Your task to perform on an android device: I want to read the reviews of Puma brand sports shoes and what other customers say about the Shoe
Image 0: 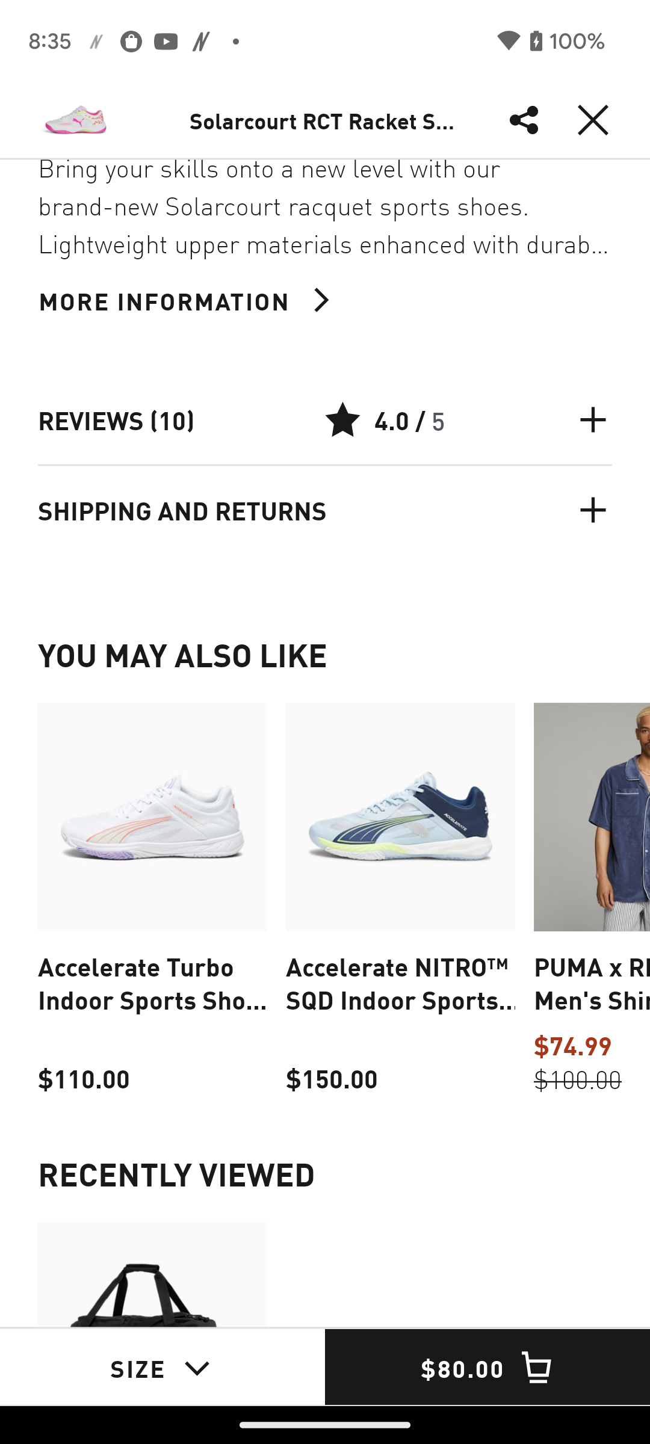
Click on the reviews option 
Step 0: click (574, 413)
Image 1: 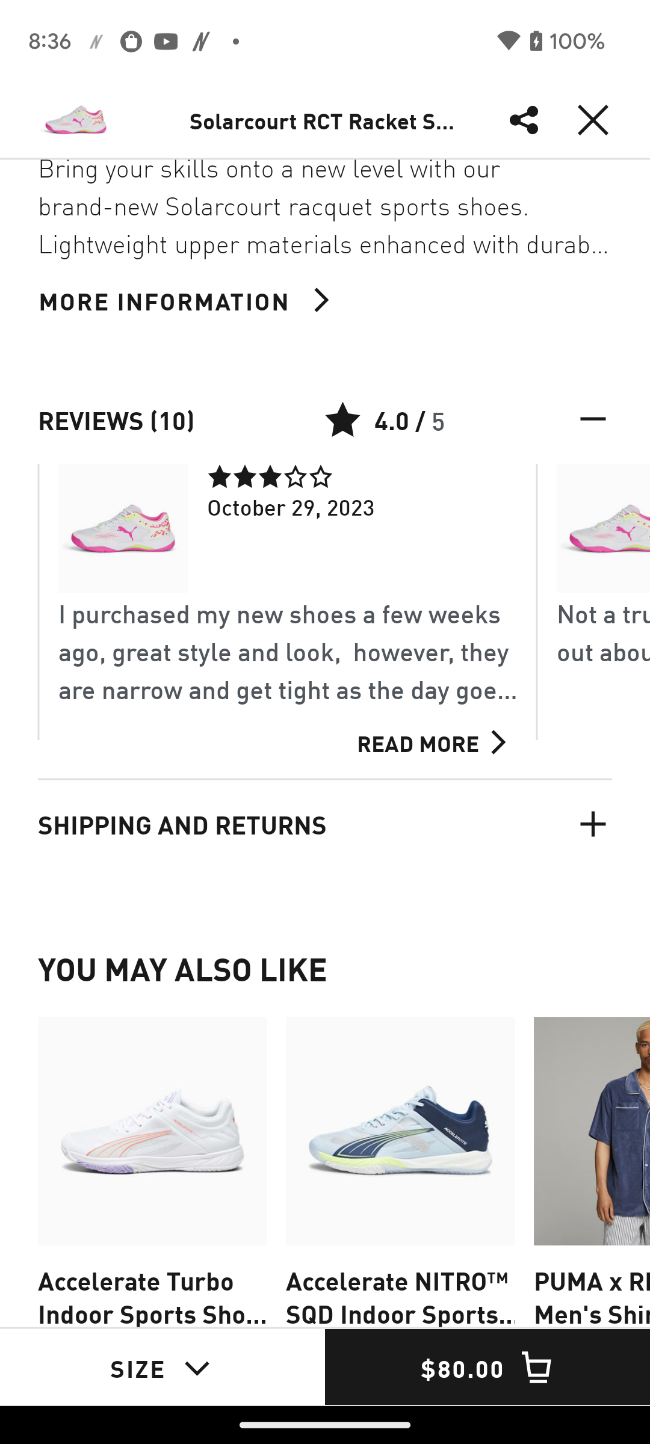
Swipe left to view the more reviews
Step 1: scroll right
Image 2: 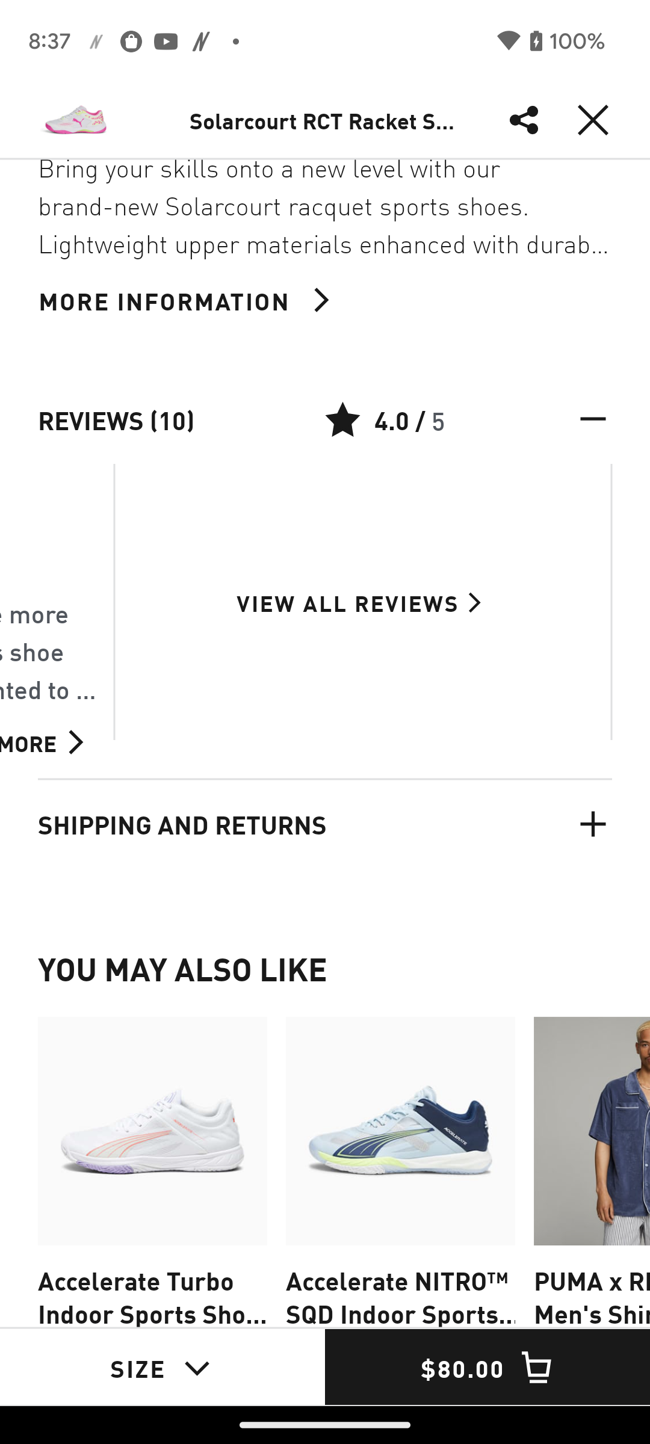
Click on the View all reviews  option 
Step 2: click (347, 602)